Your task to perform on an android device: I have to arrange an online meeting for my upcoming event, so on the Webex app, schedule a meeting for me with the name "EMPLOYMENT FAIR EVENT" on  December 29, 2023, from 9:30 AM to 11:00 AM and set the timezone to Pacific  (United States) timezone.
Image 0: 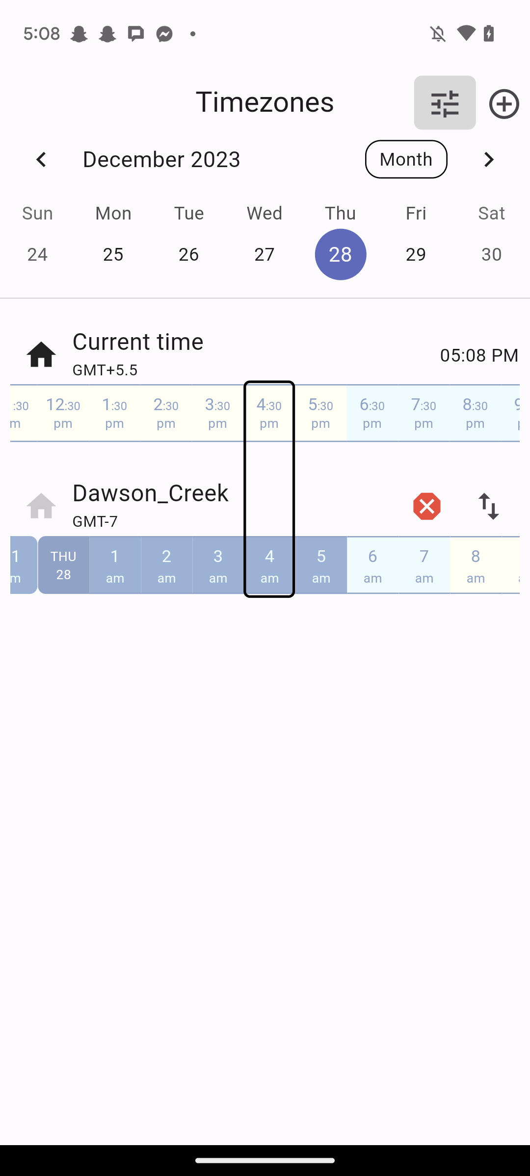
Open the webex app.
Step 0: open app "Webex"
Image 1: 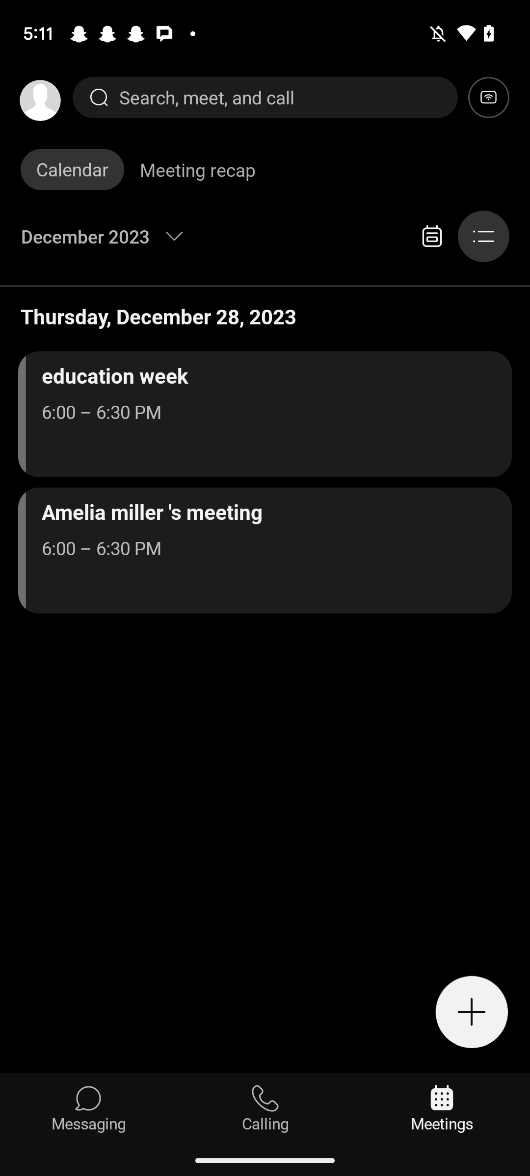
Click on the + icon at the bottom right.
Step 1: click (471, 1012)
Image 2: 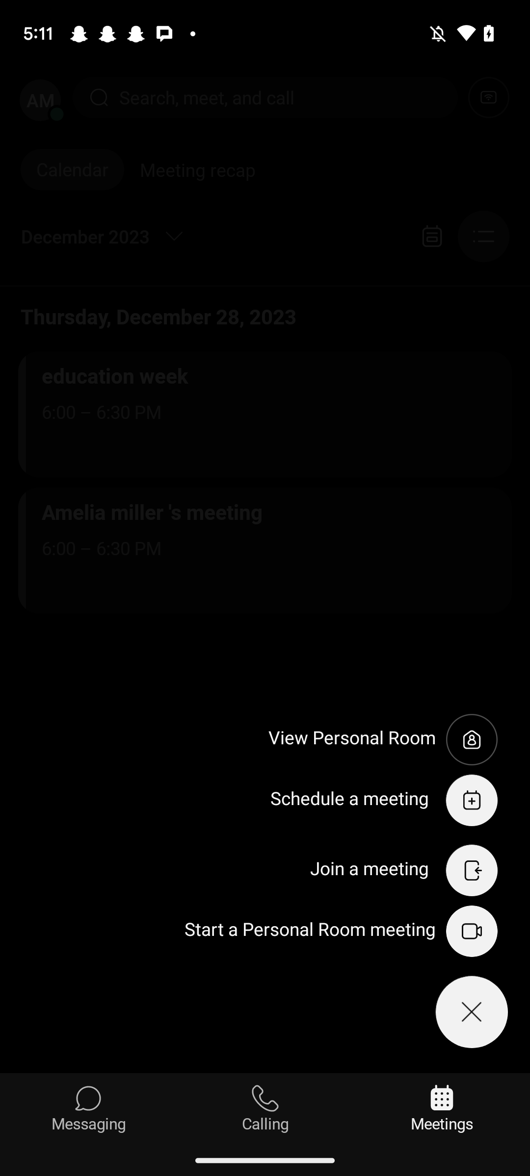
Click on the Schedule a meeting button.
Step 2: click (472, 800)
Image 3: 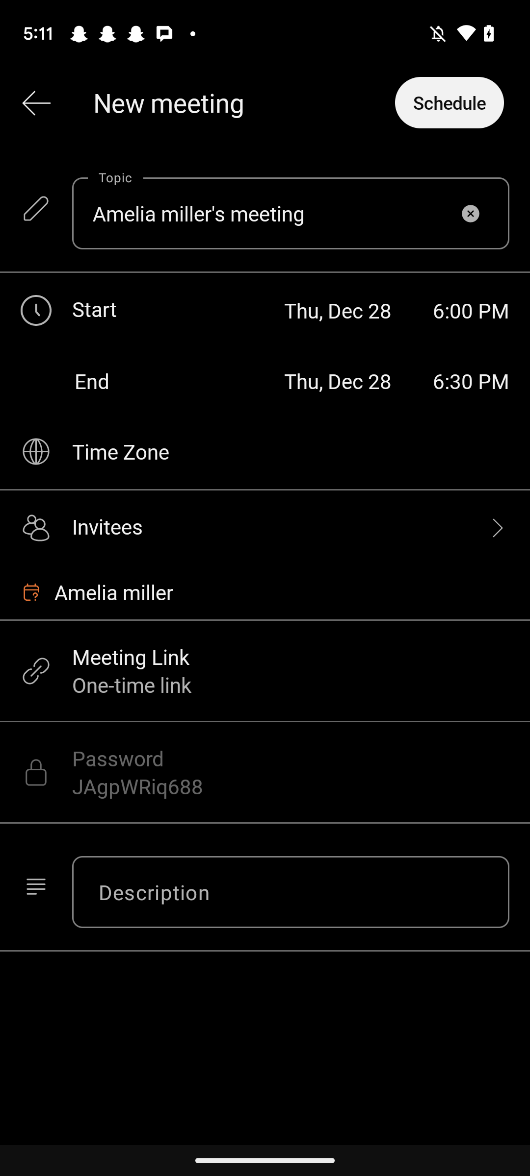
Click on the Topic 's input box.
Step 3: click (291, 208)
Image 4: 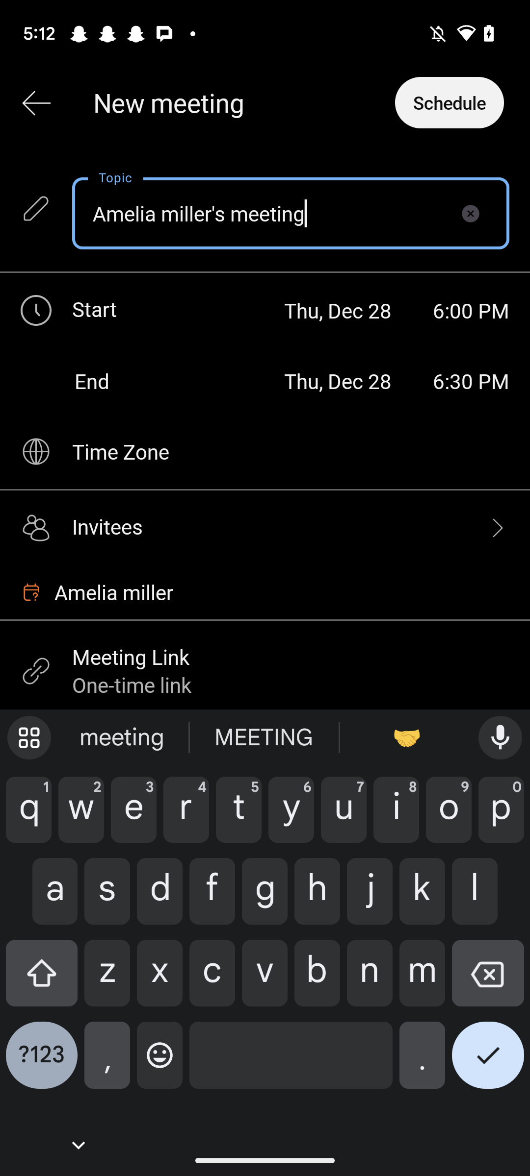
Type "EMPLOYMENT FAIR EVENT" in the input box.
Step 4: type "EMPLOYMENT FAIR EVENT"
Image 6: 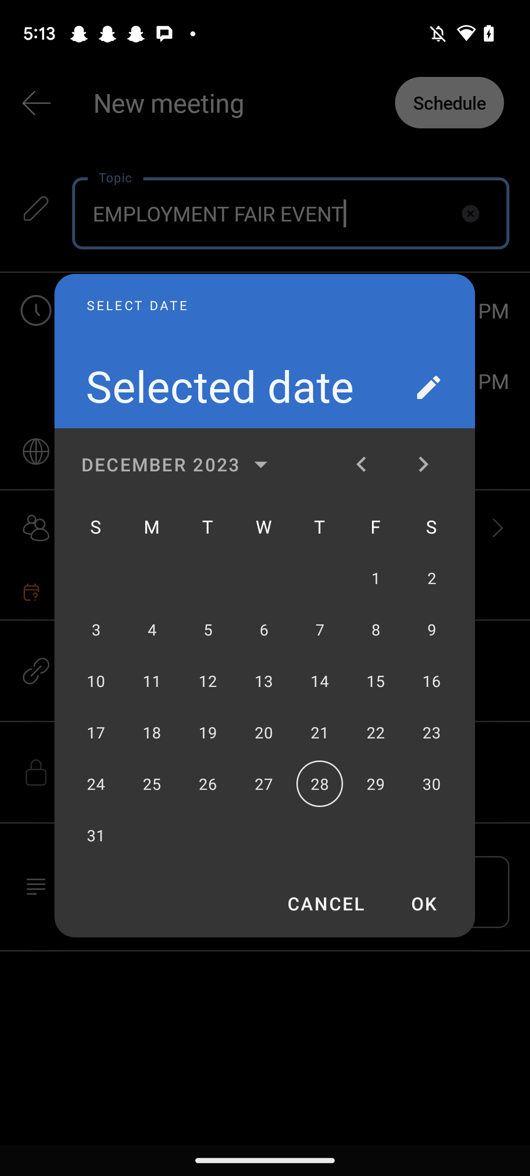
Click on the Date 29 december.
Step 6: click (375, 784)
Image 7: 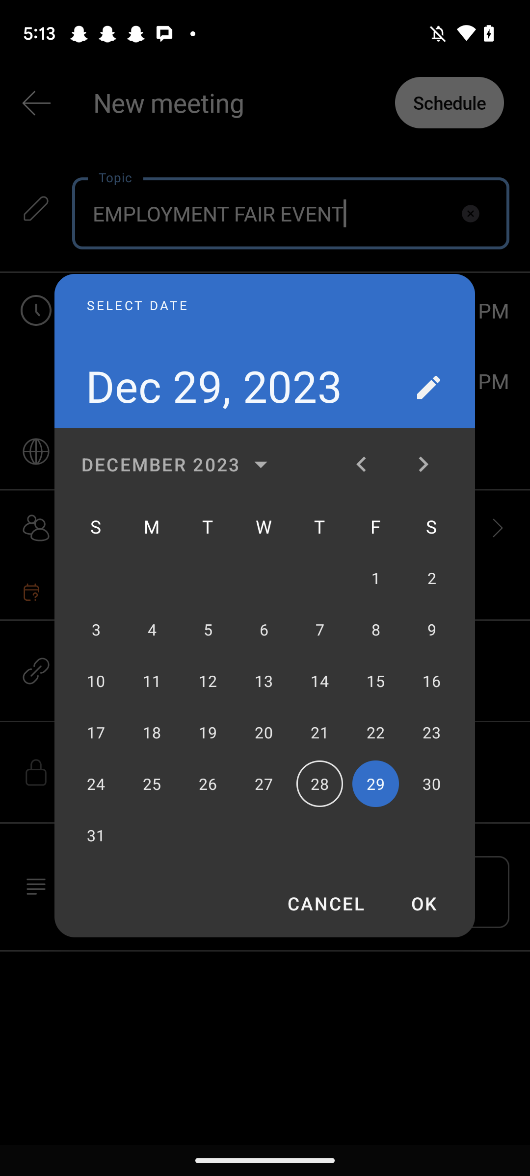
	Click on the Ok button at the bottom right corner of the Calendar.
Step 7: click (424, 903)
Image 8: 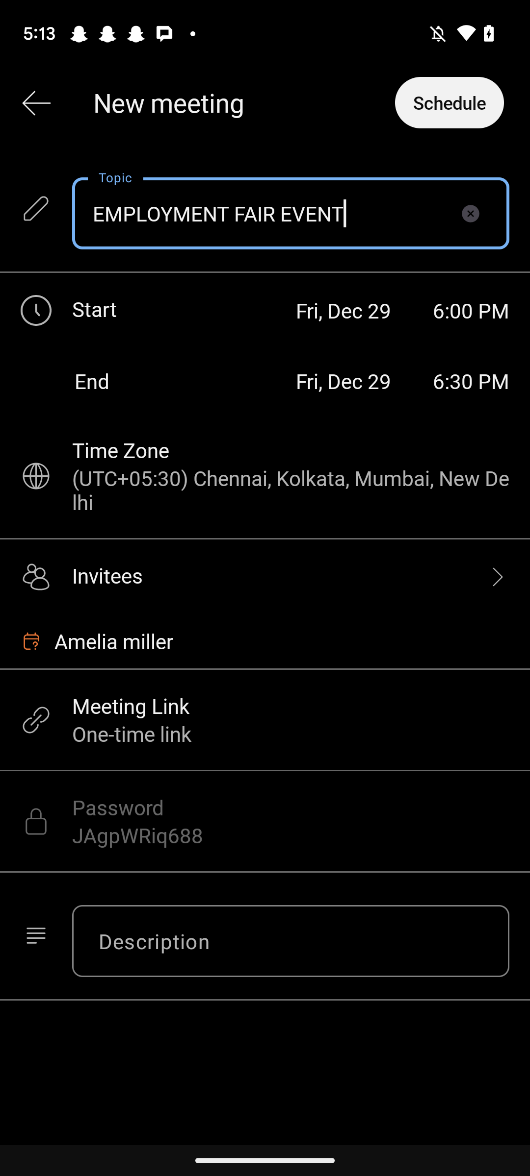
Click on the time "6:00 PM".
Step 8: click (471, 310)
Image 9: 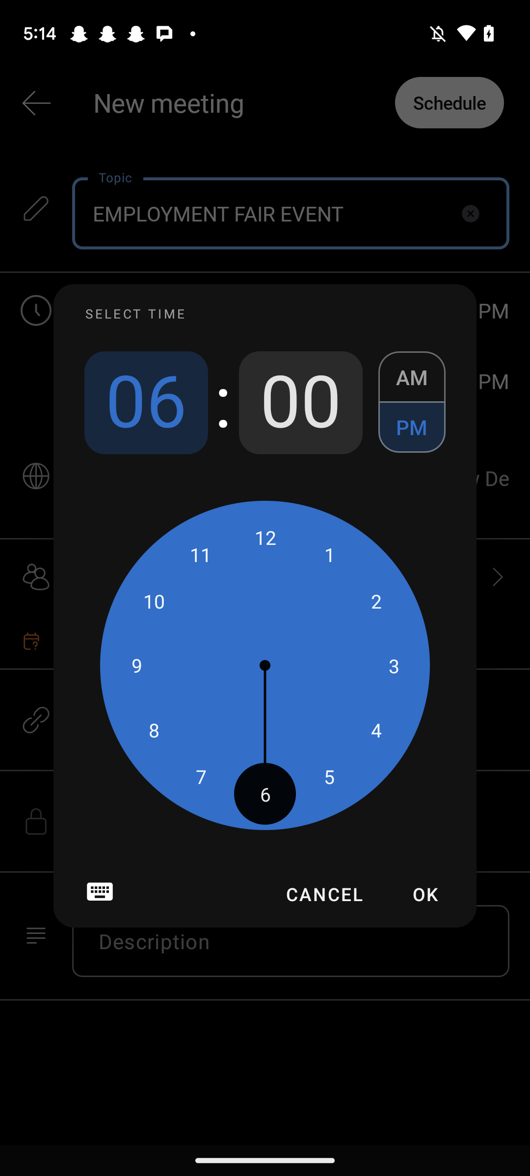
Click on the 9 in the clock.
Step 9: click (136, 665)
Image 10: 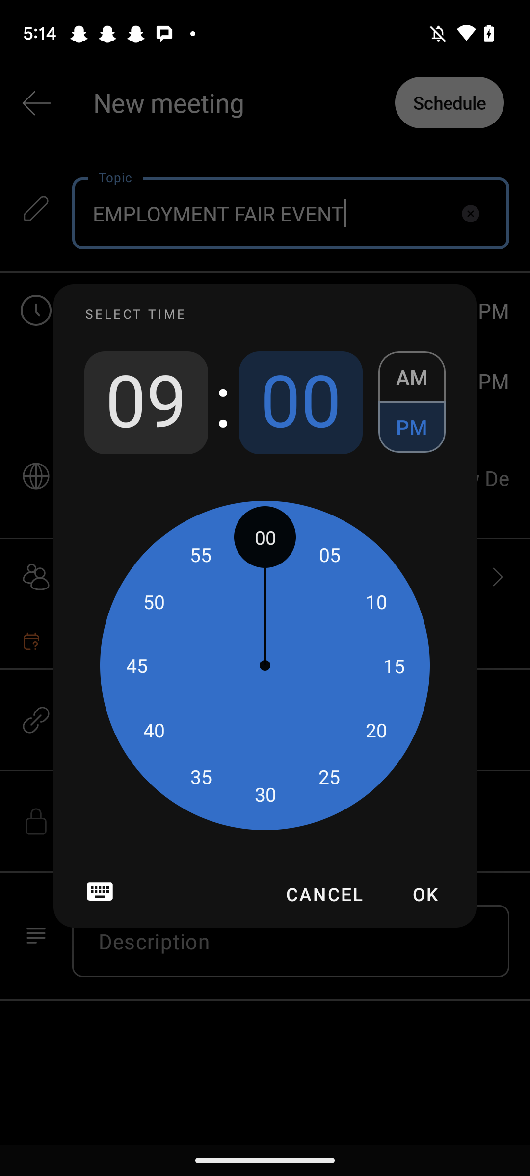
Click on the 30 in the clock.
Step 10: click (265, 794)
Image 12: 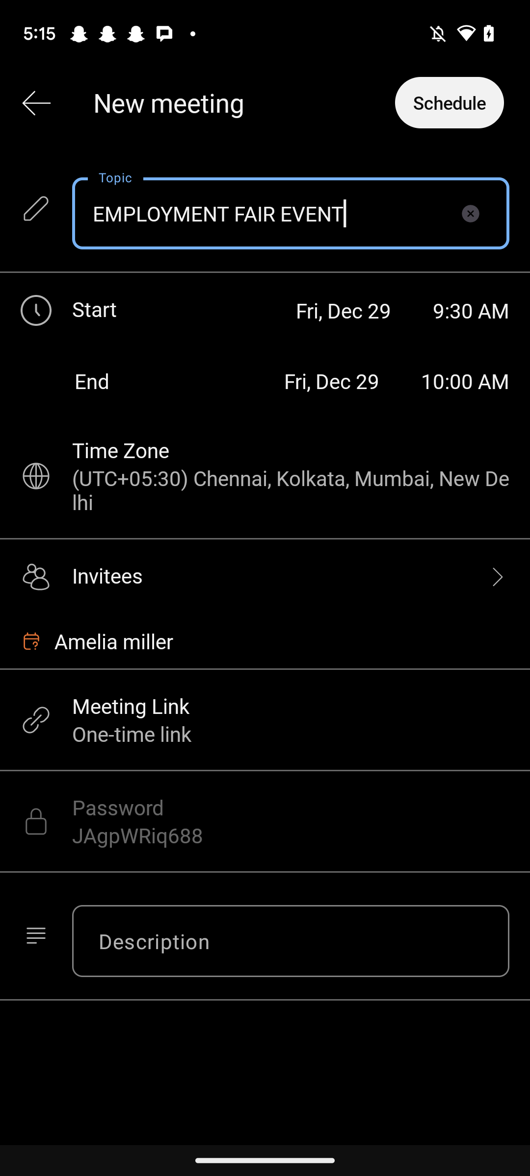
Click on the time "10:00 AM".
Step 12: click (465, 381)
Image 13: 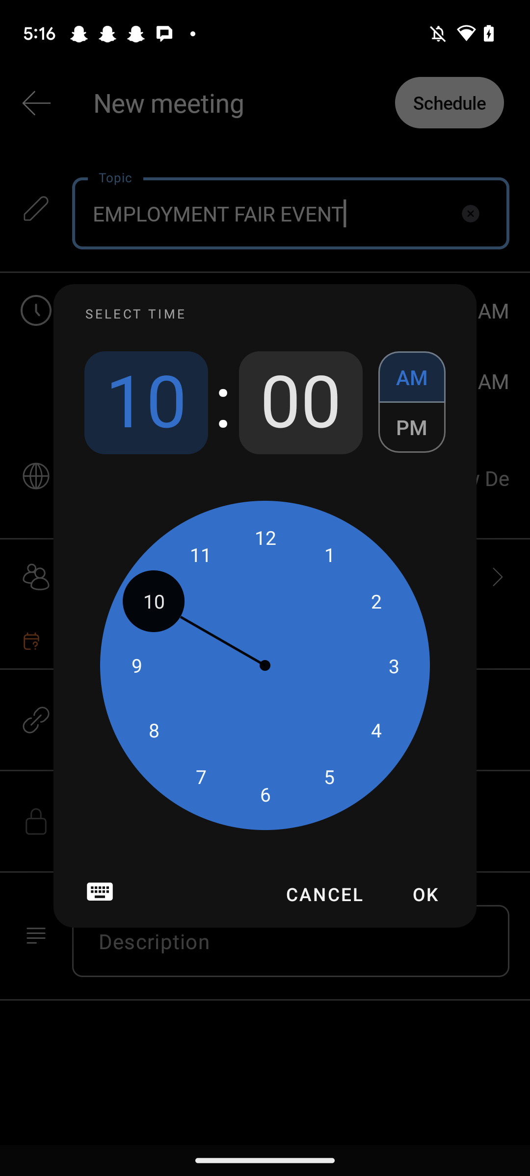
Click on the 11 in the clock.
Step 13: click (201, 554)
Image 14: 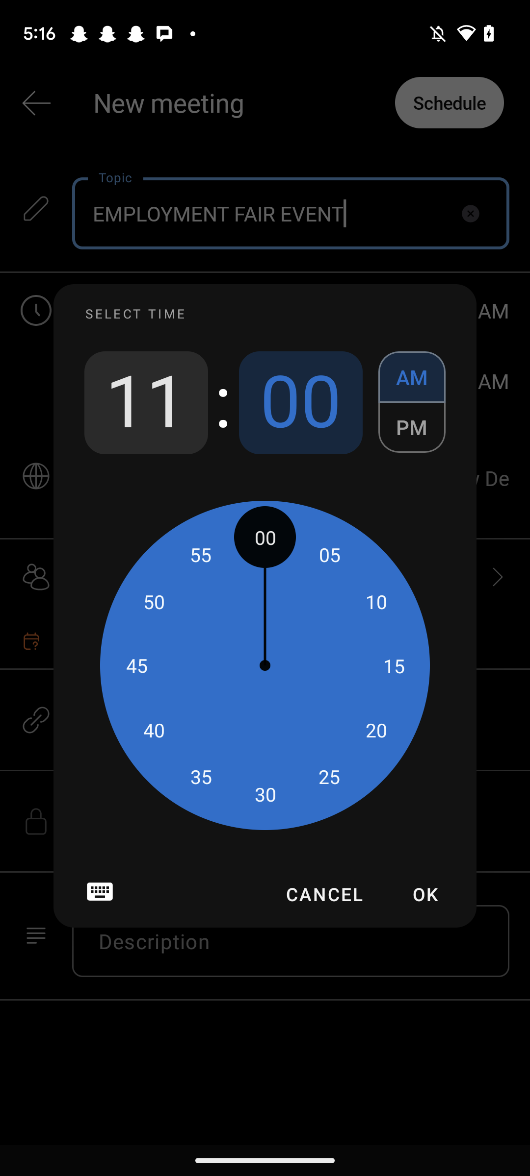
Click on the Ok button at the bottom right corner of the clock.
Step 14: click (424, 894)
Image 15: 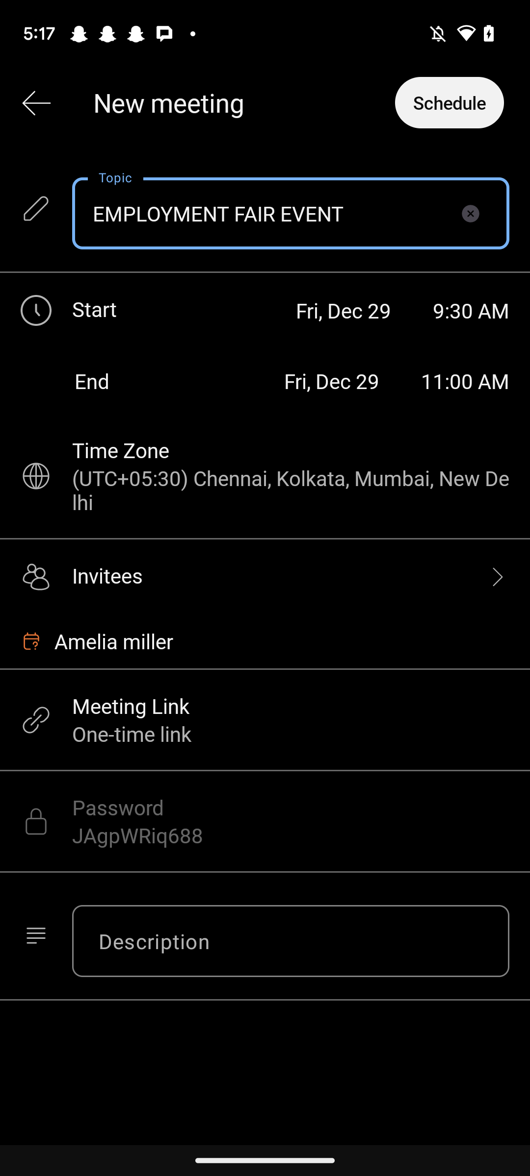
click on the Time Zone tab.
Step 15: click (291, 490)
Image 16: 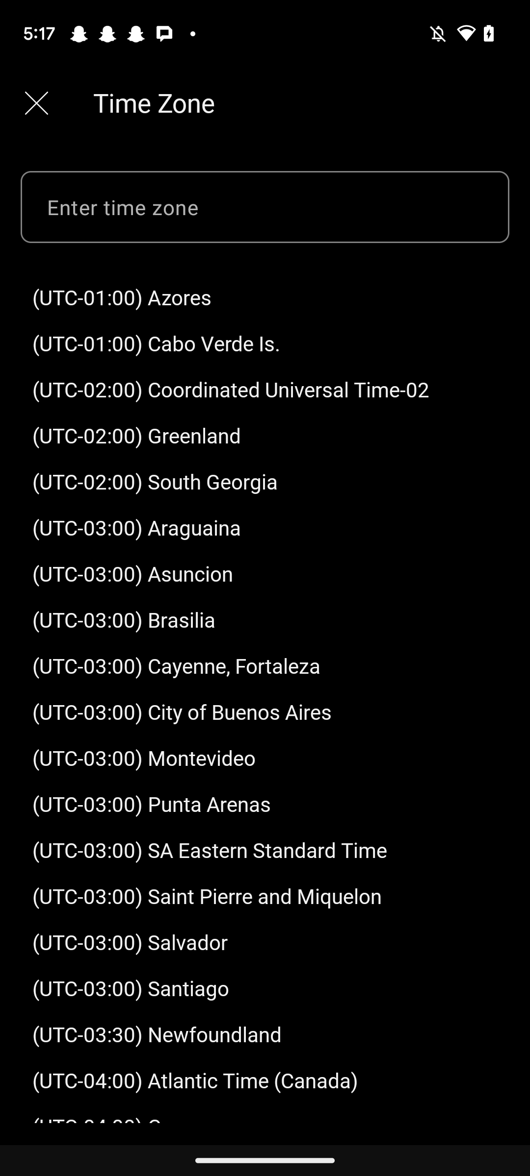
Click on the Input box.
Step 16: click (265, 202)
Image 17: 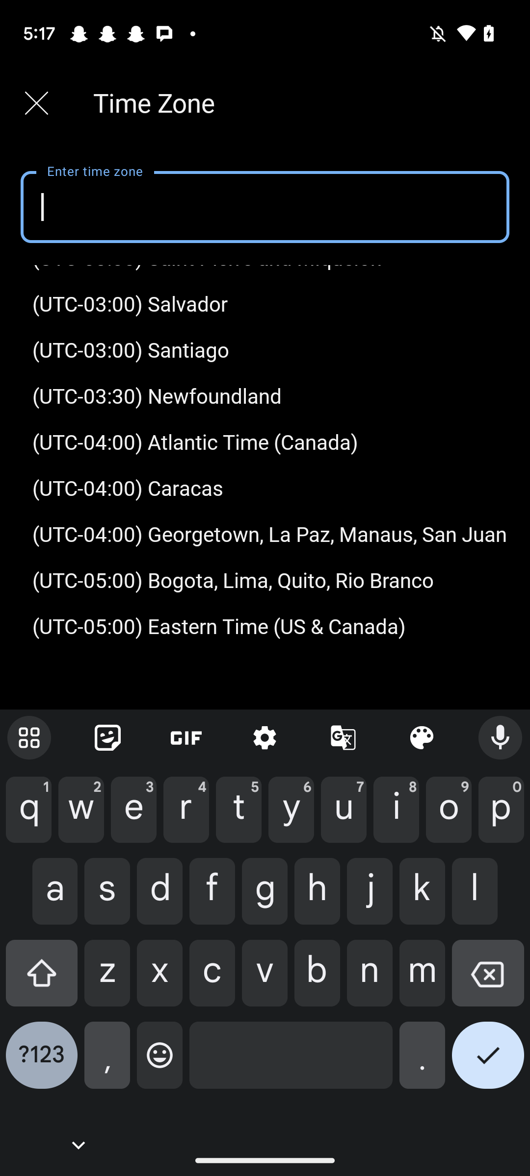
Type Pacific in the input box.
Step 17: type "Pacific"
Image 18: 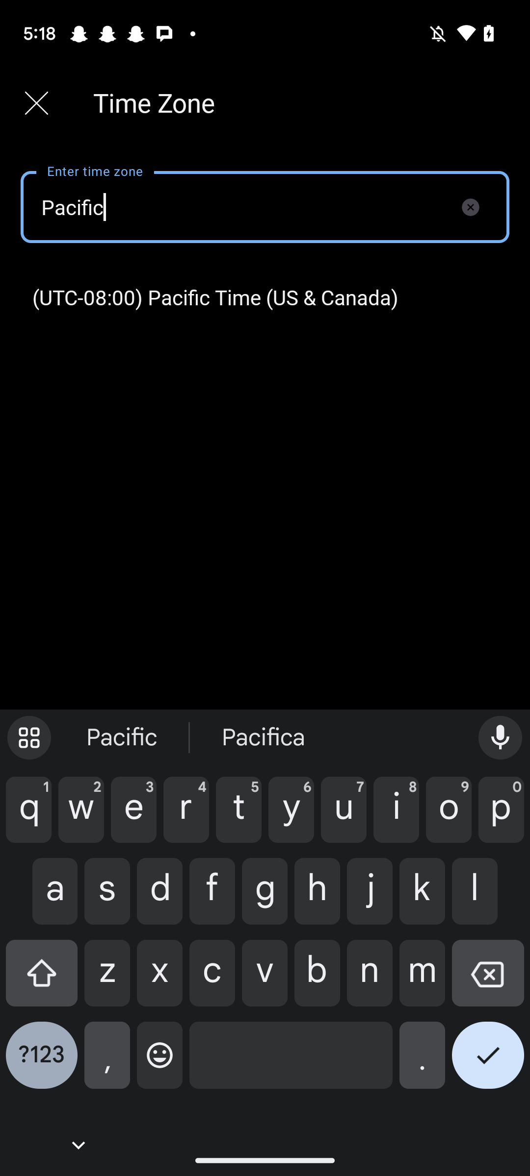
Click on the tab "Pacific time".
Step 18: click (215, 297)
Image 19: 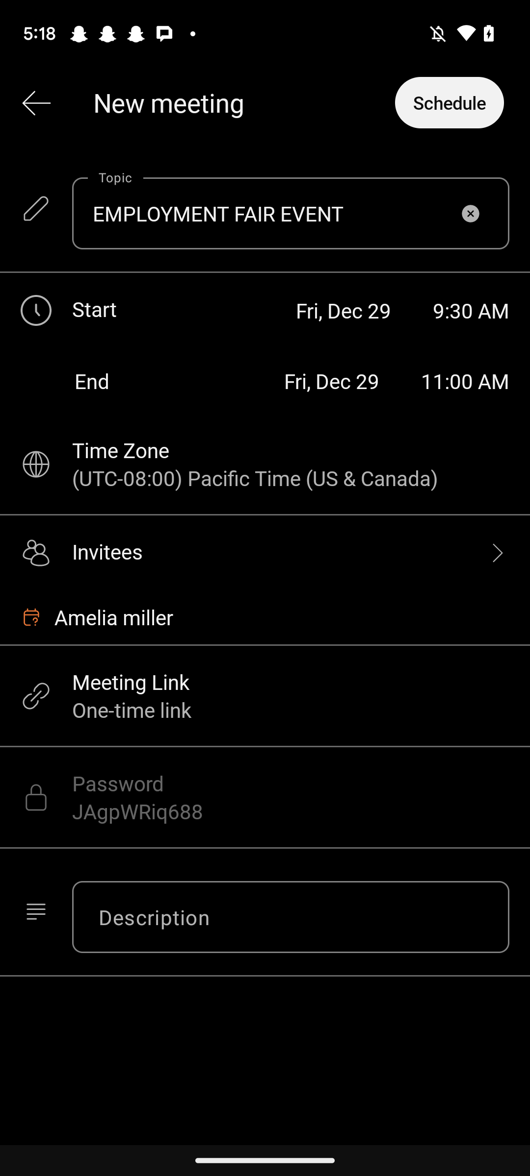
Click on the Schedule button at the top right corner of the screen.
Step 19: click (450, 102)